Your task to perform on an android device: Turn on the warnings and alerts in the 1Weather app to receive severe weather advisories from your local authorities and prepare ahead.
Image 0: 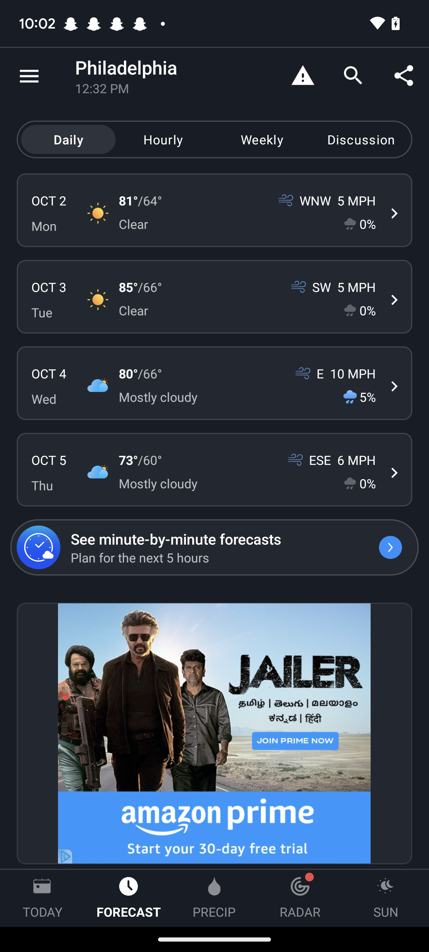
Click on the menu icon at the top left corner of the screen.
Step 0: click (29, 76)
Image 1: 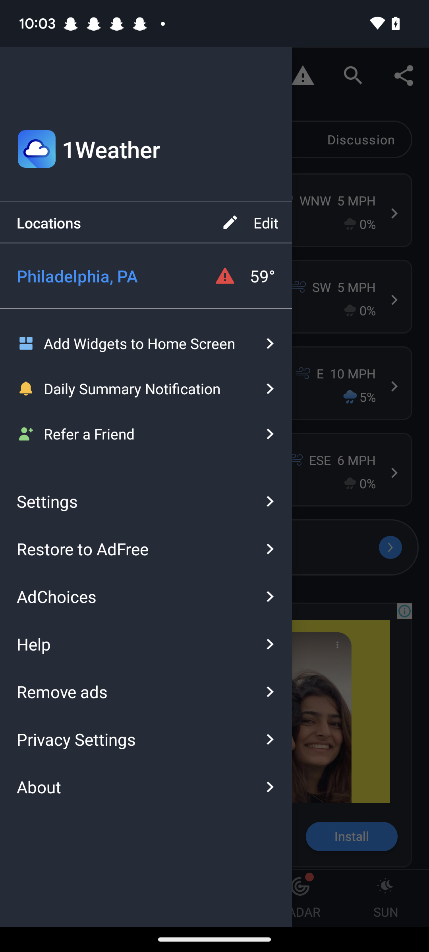
Click on Settings on the left side of the screen.
Step 1: click (137, 501)
Image 2: 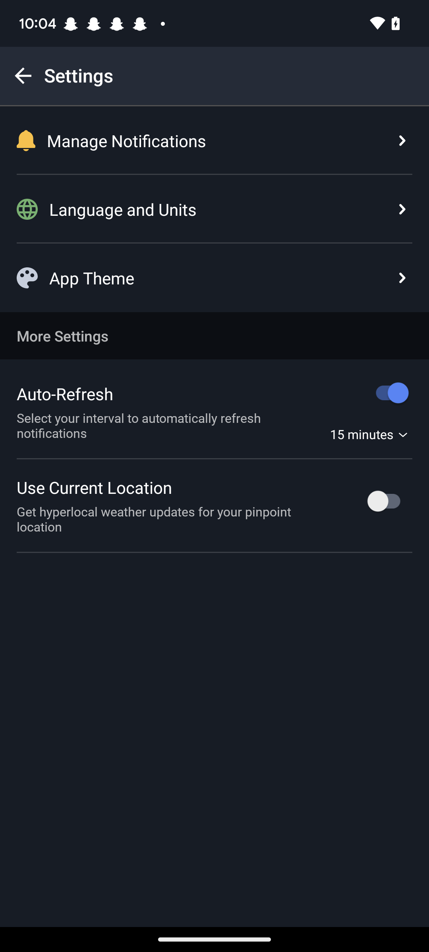
Click on Manage Notifications at the top of the screen.
Step 2: click (199, 140)
Image 3: 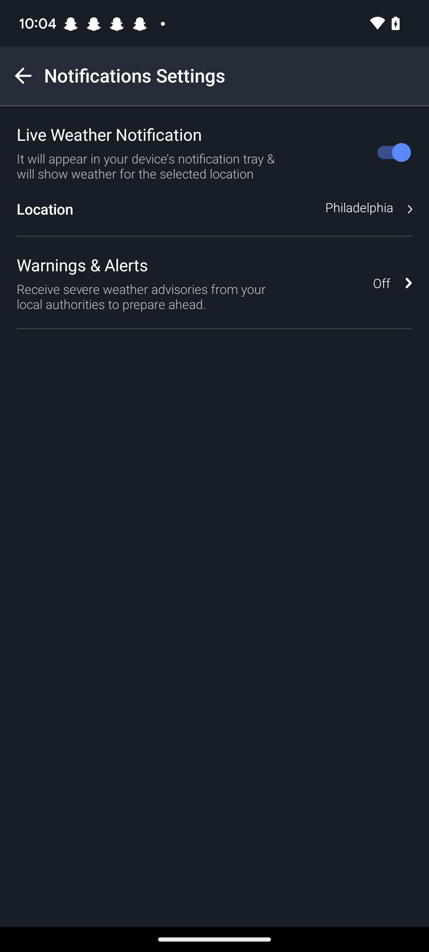
Click on third option on the left side of the screen.
Step 3: click (186, 265)
Image 4: 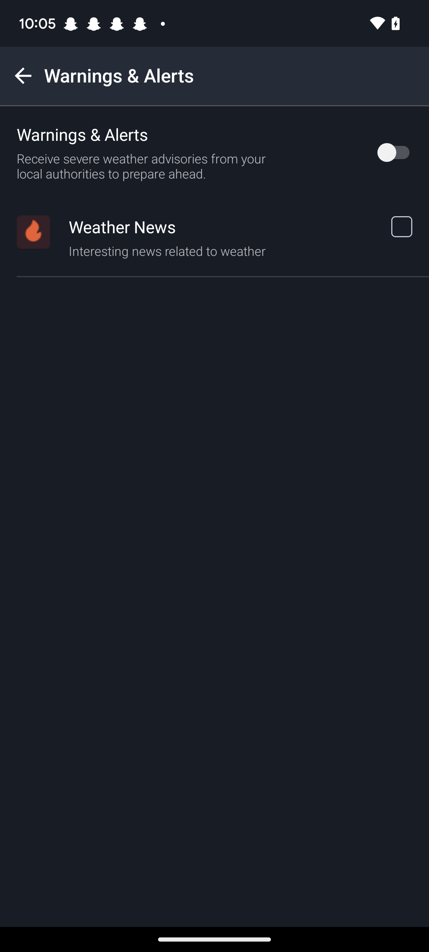
Click on the toggle icon at the top right side of the screen.
Step 4: click (399, 146)